Your task to perform on an android device: I often travel to Auckland, so I wish to look for the cheapest flights.
Image 0: 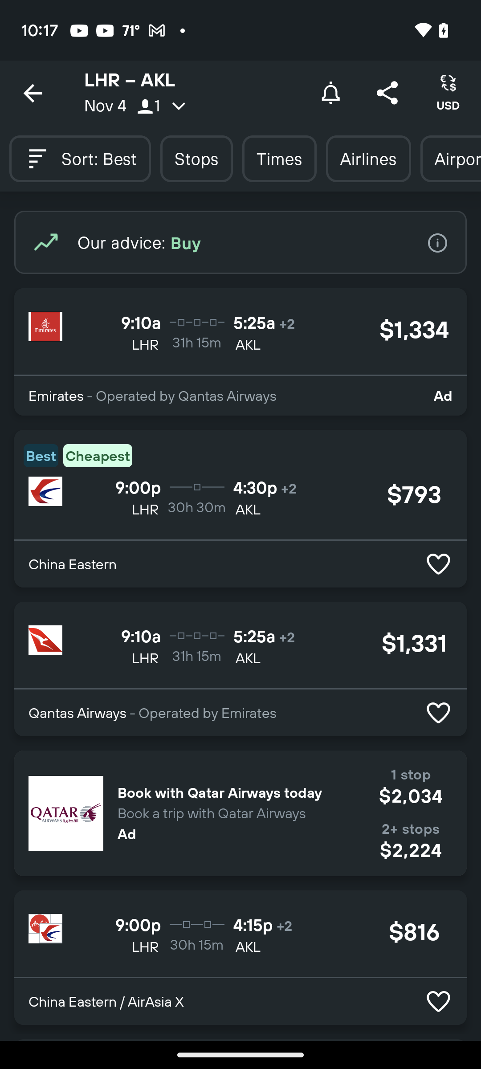
Click on the sort option on the top left of the screen
Step 0: click (80, 159)
Image 1: 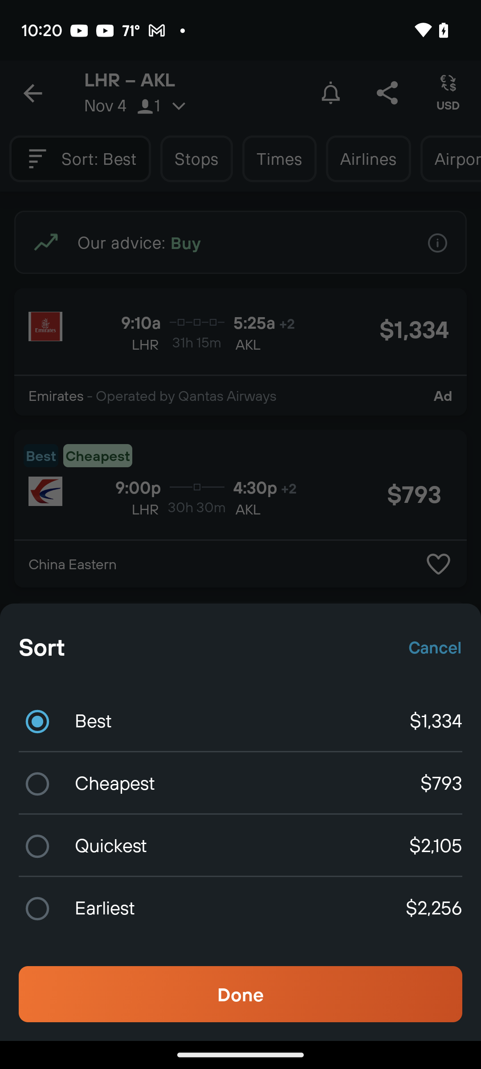
Click on the cheapest option 
Step 1: click (217, 783)
Image 2: 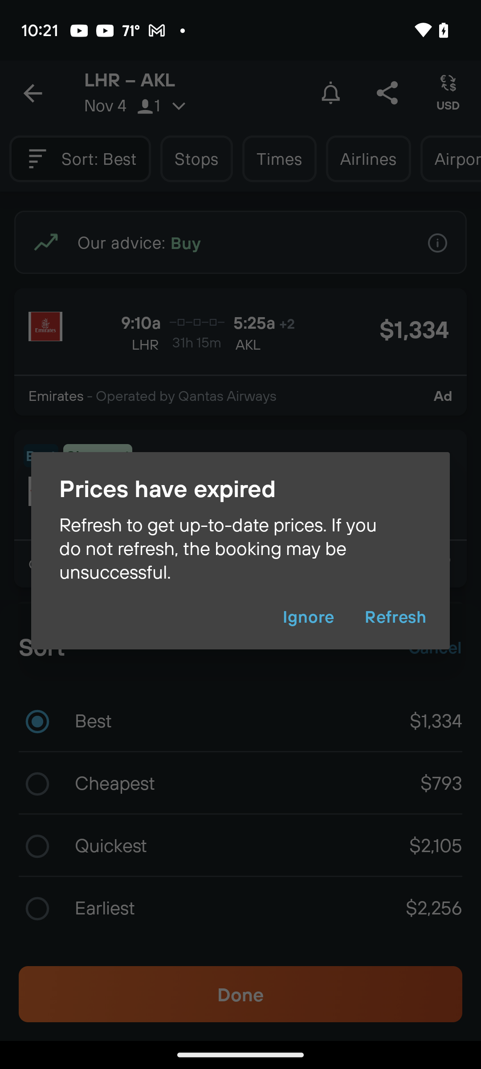
Click on the cheapest option 
Step 2: wait